Your task to perform on an android device: Mark the email with upcoming events as read so we don't forget what we've read.
Image 0: 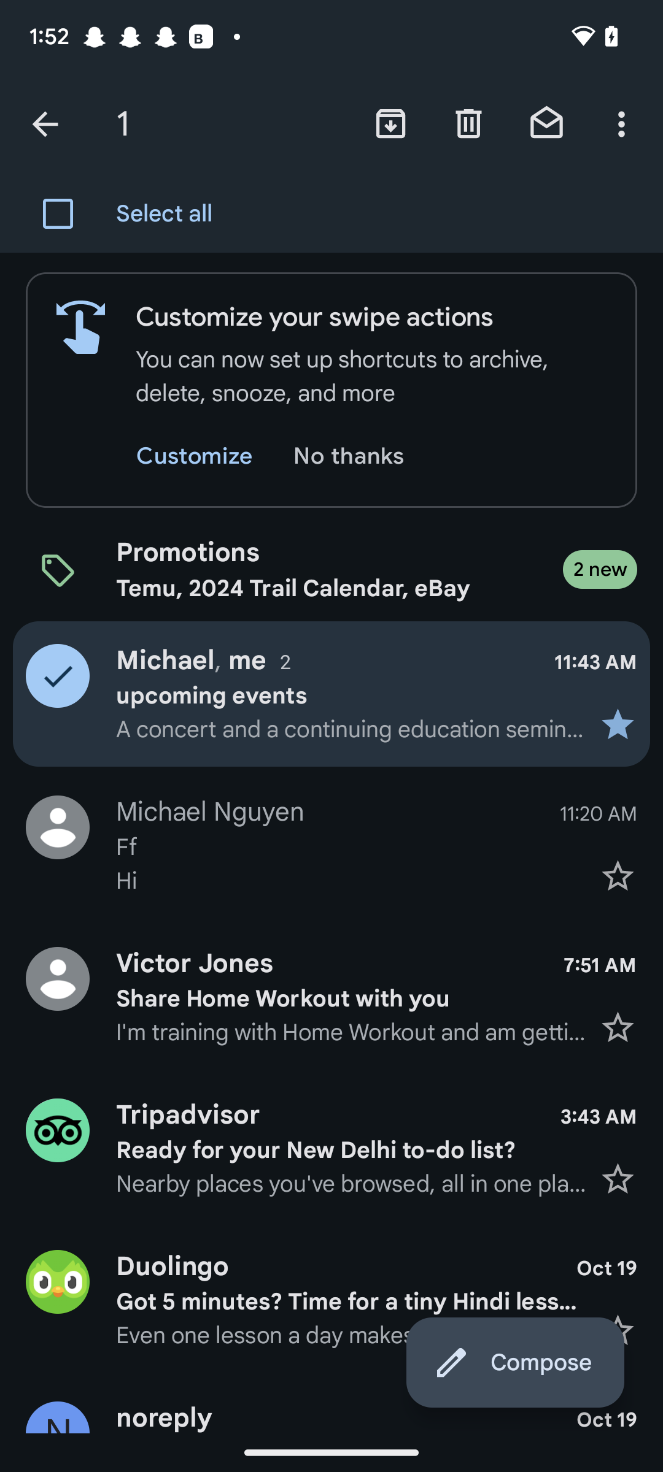
Click on the message icon at the top right side of the screen.
Step 0: click (546, 123)